Your task to perform on an android device: Play the song "Oye Como va" by Tito Puente on the YouTube Music app.
Image 0: 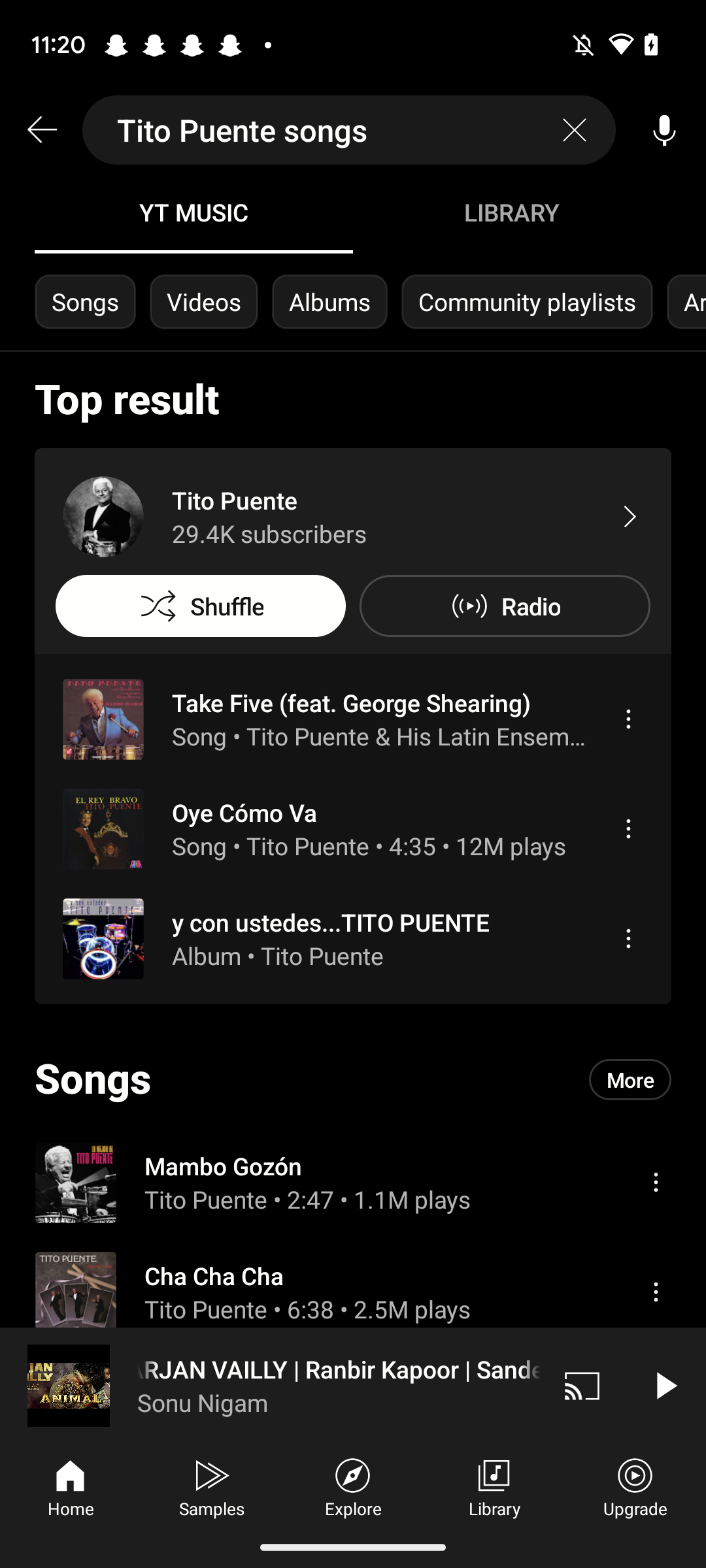
Click on the "Oye Como Va" song tab.
Step 0: click (378, 812)
Image 1: 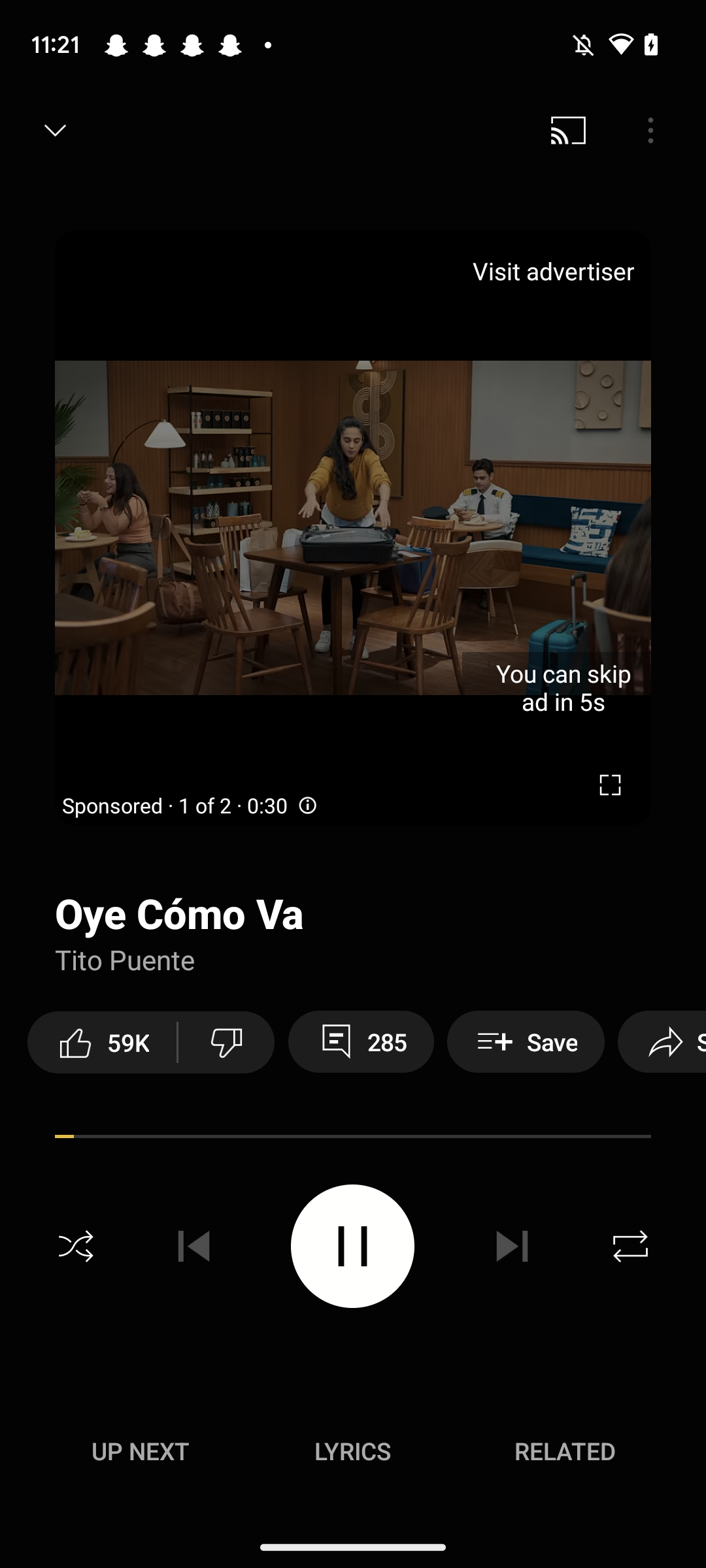
Click on the "Oye Como Va" song tab.
Step 1: wait